Your task to perform on an android device: I want to mark the buy groceries reminder as completed now that I've finished buying groceries.
Image 1: 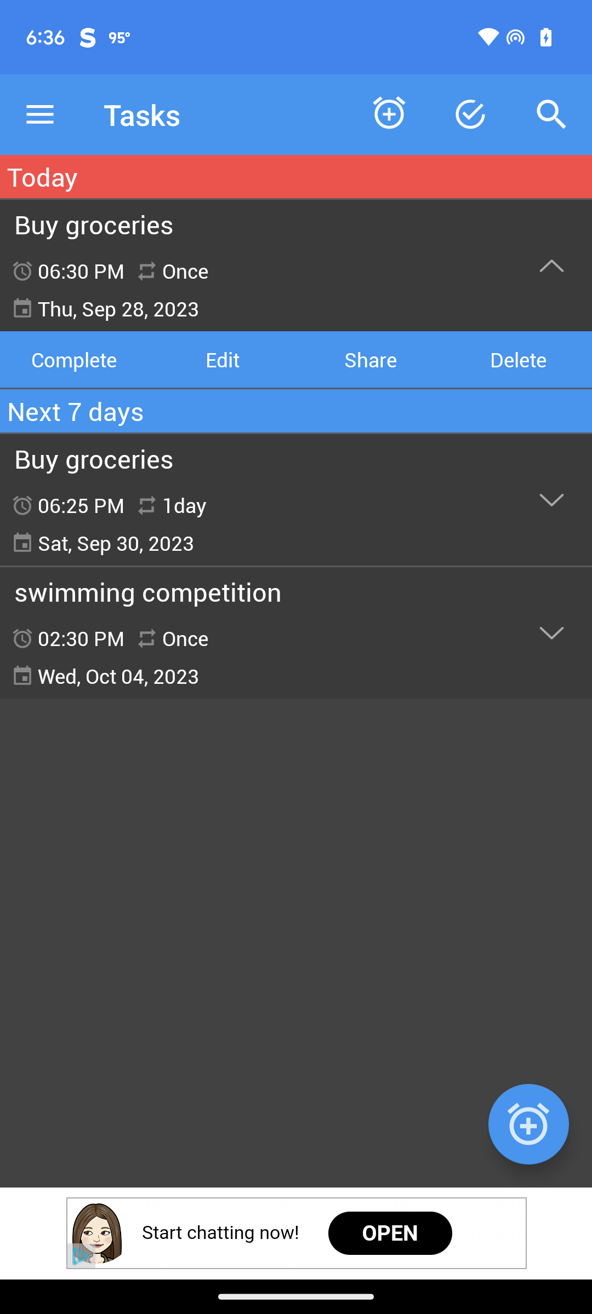
Click on the complete option.
Step 1: click (74, 359)
Image 2: 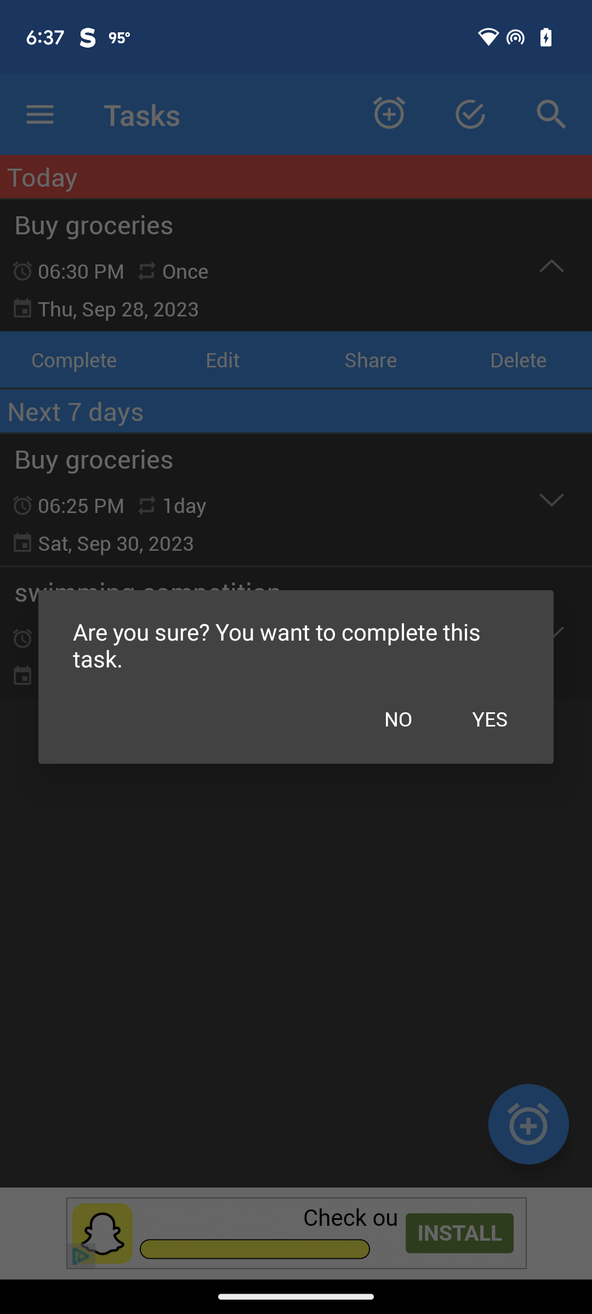
Click on the yes button.
Step 2: click (489, 718)